Your task to perform on an android device: View the current time in Dawson Creek (Canada) on the TimeZones app.
Image 0: 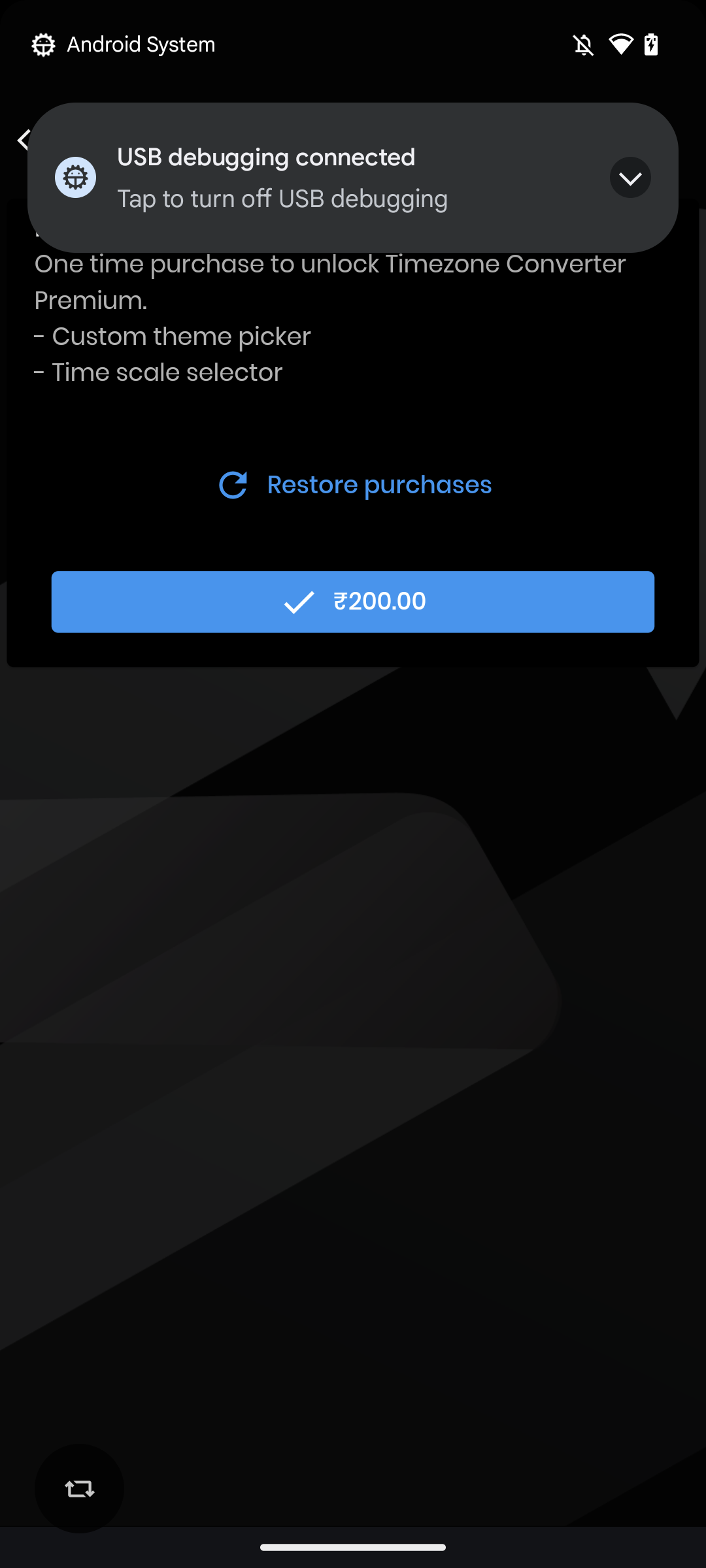
Open the Timezones app
Step 0: open app "Timezones"
Image 1: 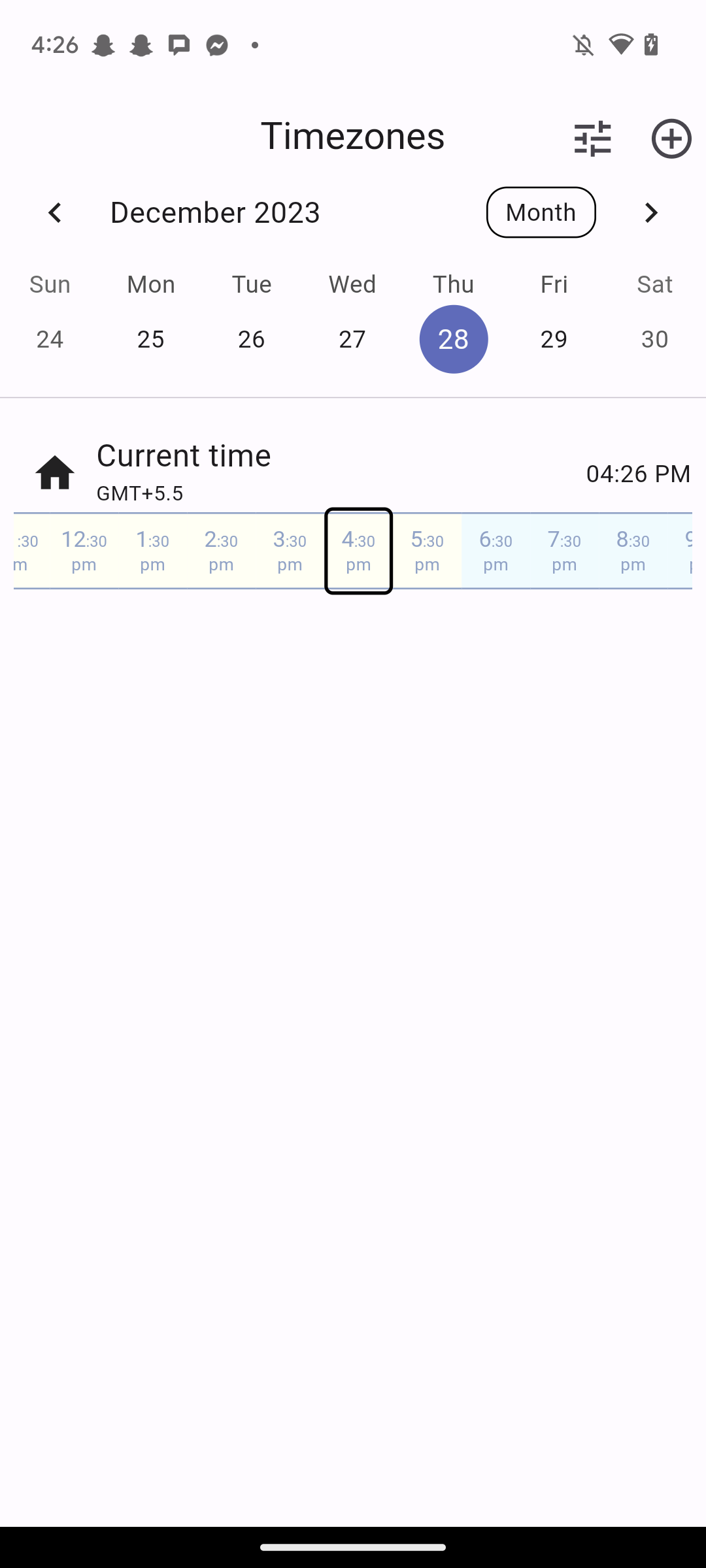
Click on the + icon at the bottom right corner of the screen.
Step 1: click (670, 136)
Image 2: 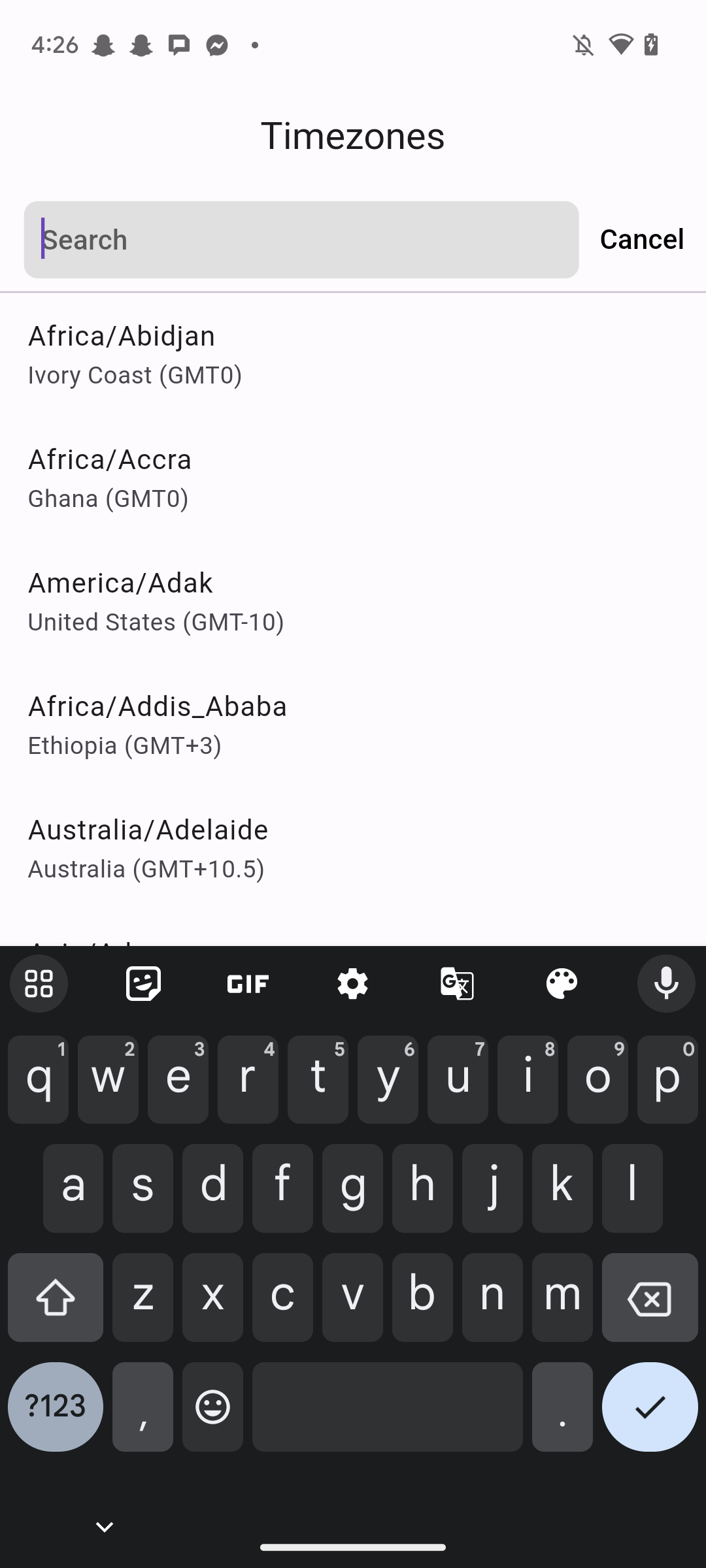
Type "Dawson Creek" in the search box.
Step 2: type "Dawson Creek"
Image 3: 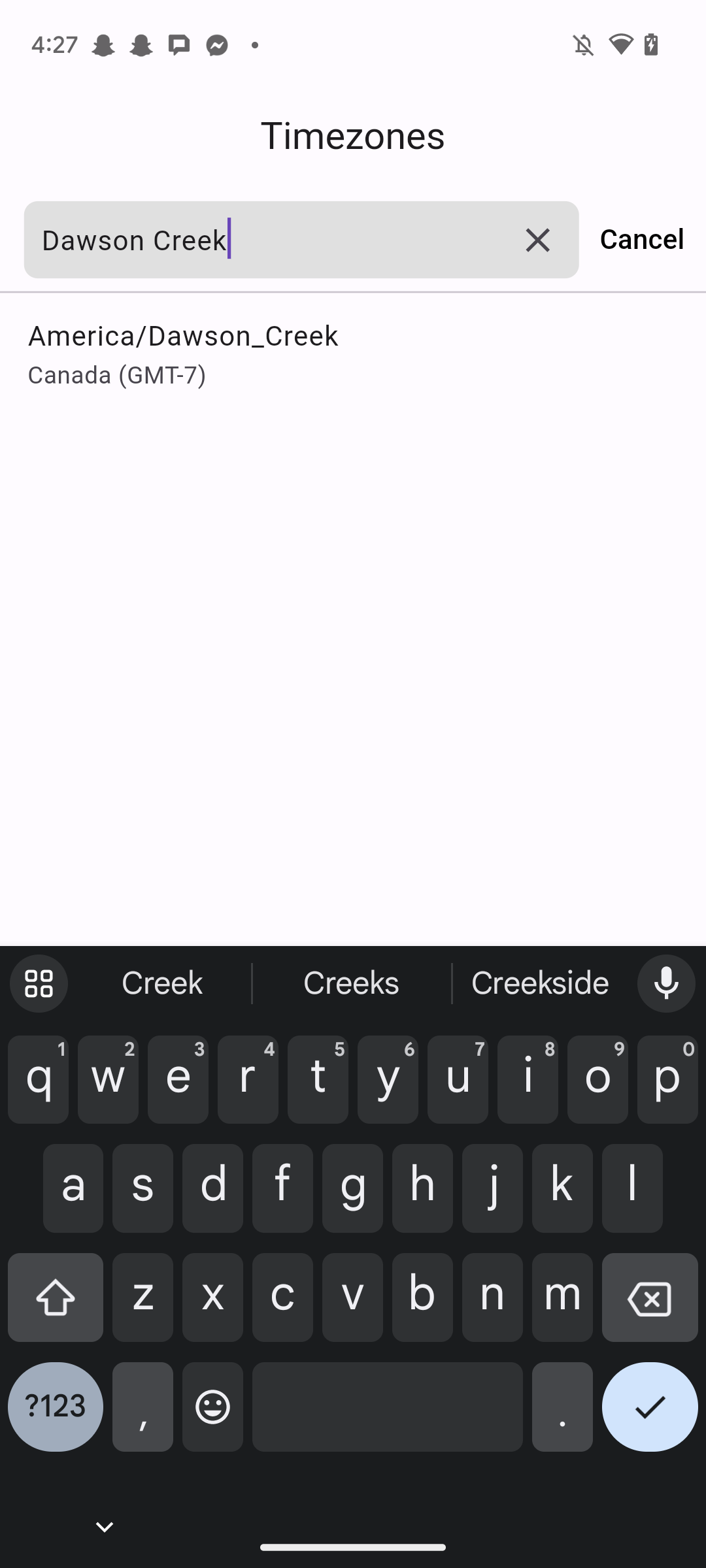
Click on the "America/Dawson _ creek" tab"
Step 3: click (353, 354)